Your task to perform on an android device: Read reviews of Men's Nike track pants.
Image 0: 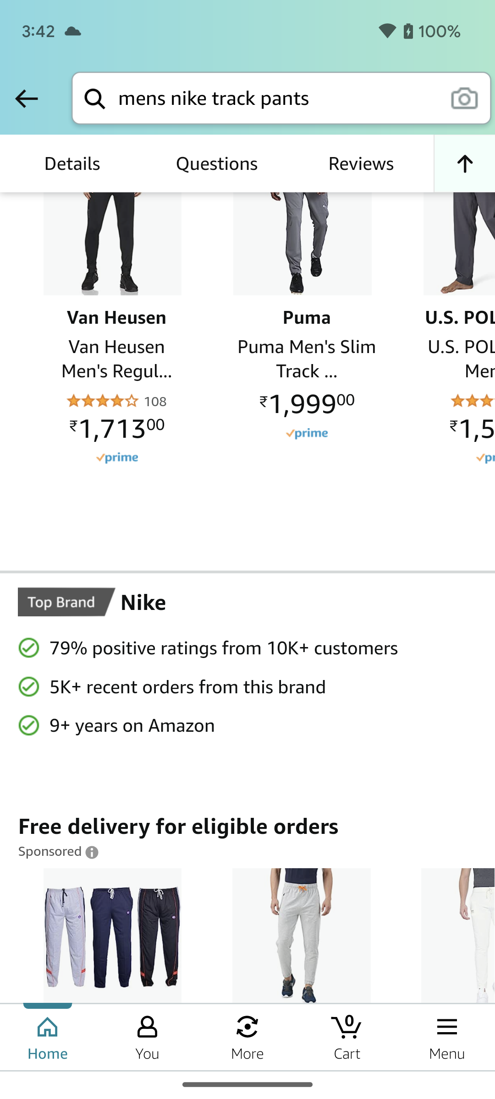
Click on the Reviews Section at the top right corner of the screen
Step 0: click (360, 165)
Image 1: 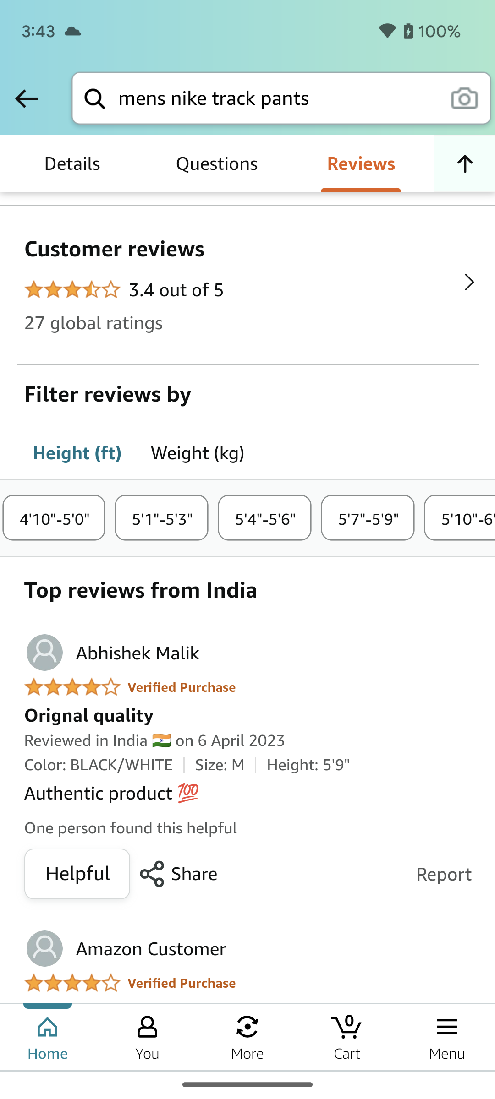
Scroll down to read more reviews 
Step 1: scroll left